Your task to perform on an android device: My tv wallmount stand was damaged yesterday and I want to fix it, search for the tv wall mount stand on banggood app.
Image 0: 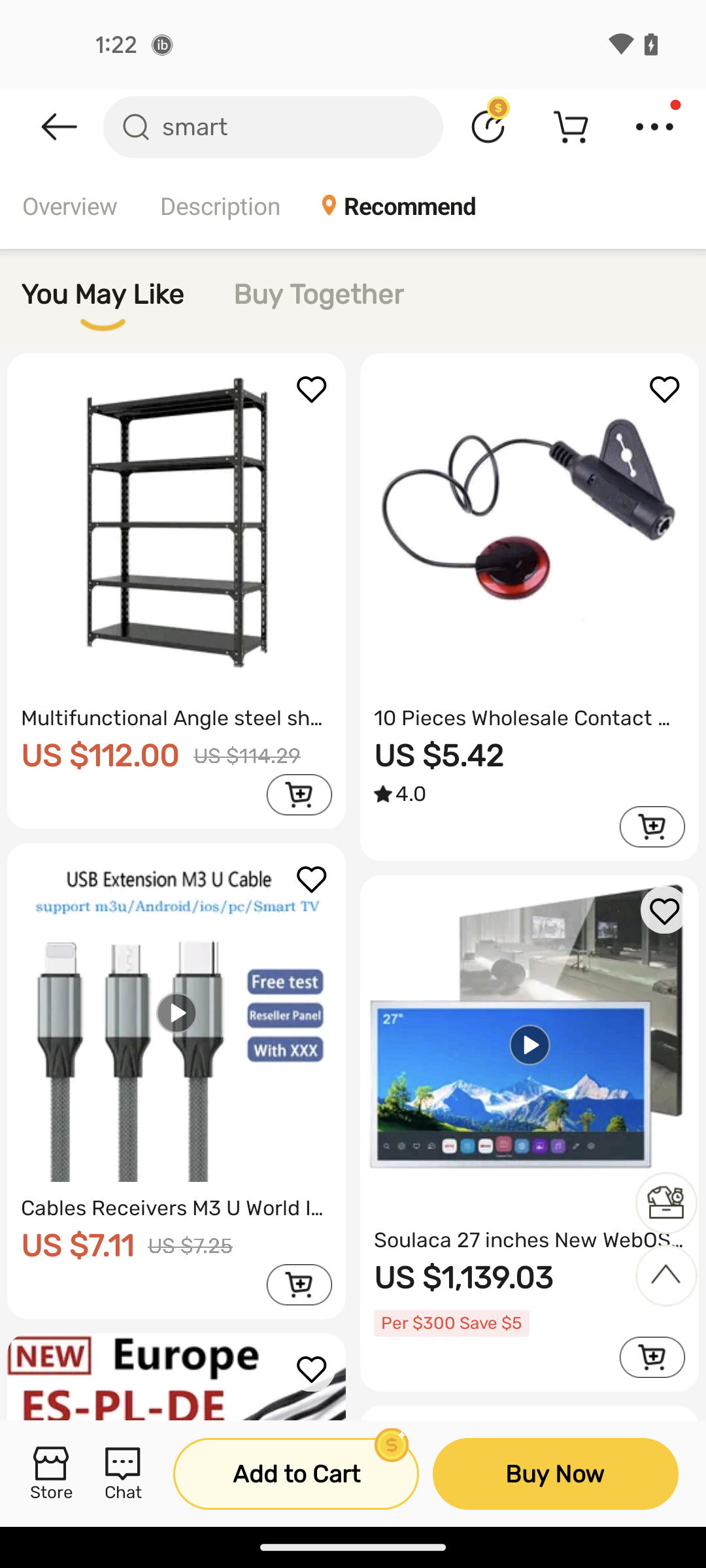
Open the banggood app
Step 0: open app "Banggood"
Image 1: 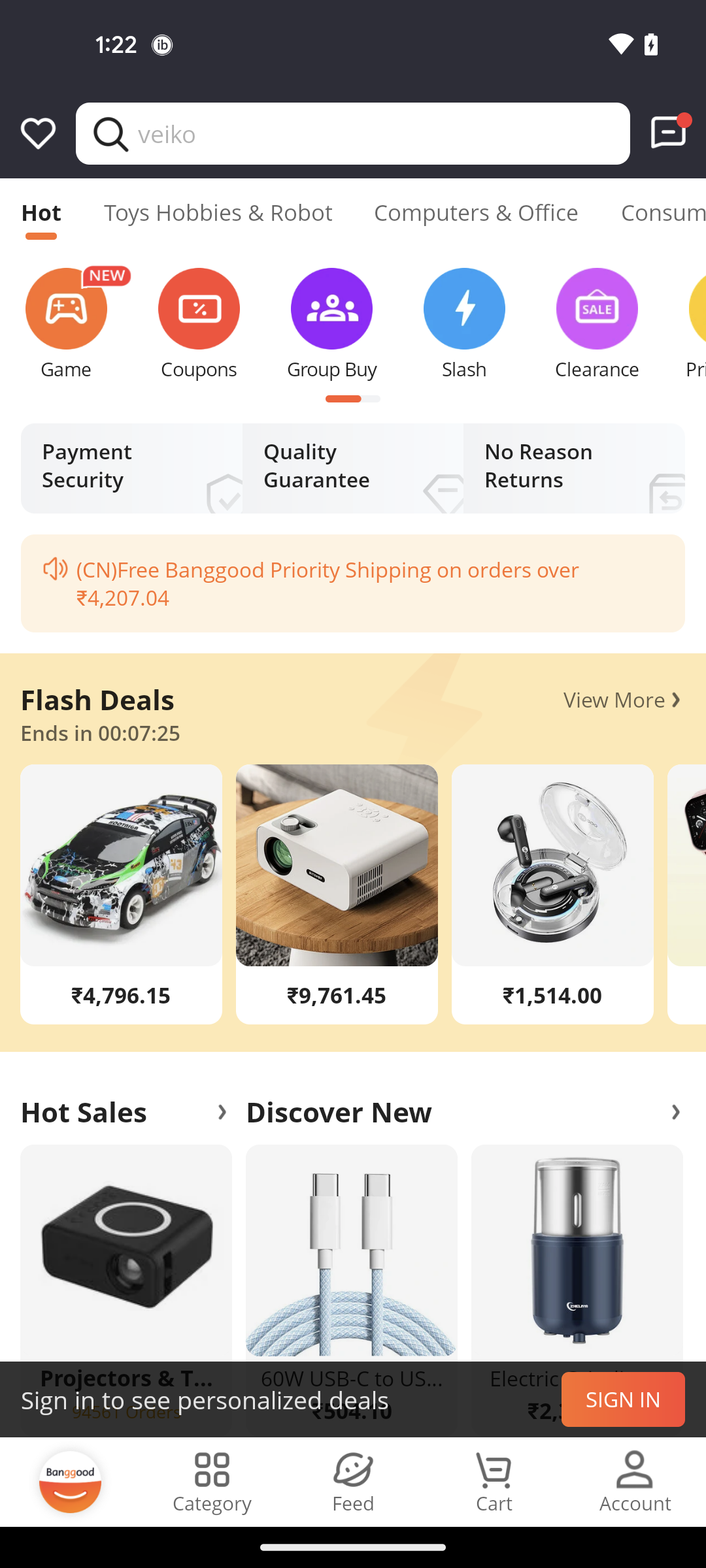
Tap on the search bar at the top of the screen
Step 1: click (384, 133)
Image 2: 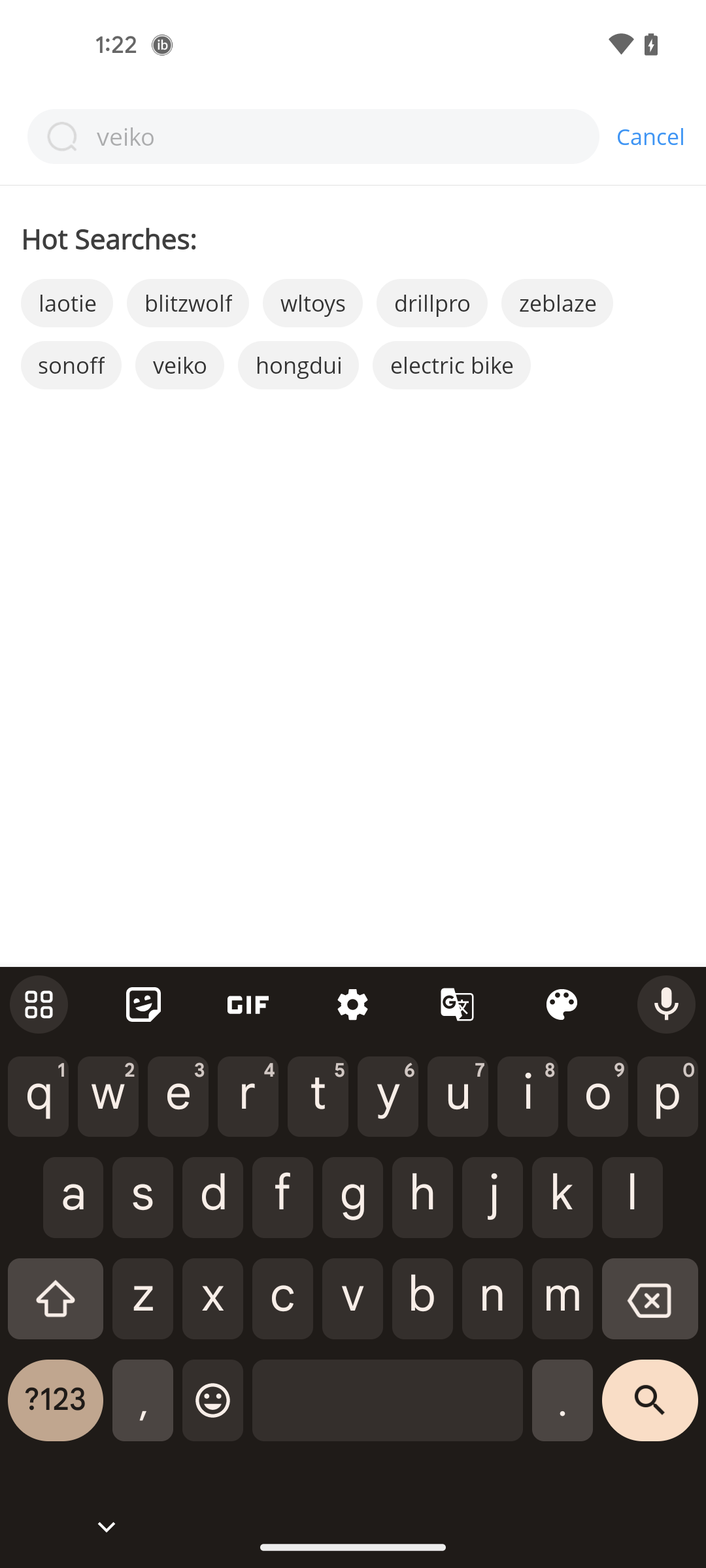
Search for the tv wall mount stand
Step 2: type "tv wall mount stand"
Image 3: 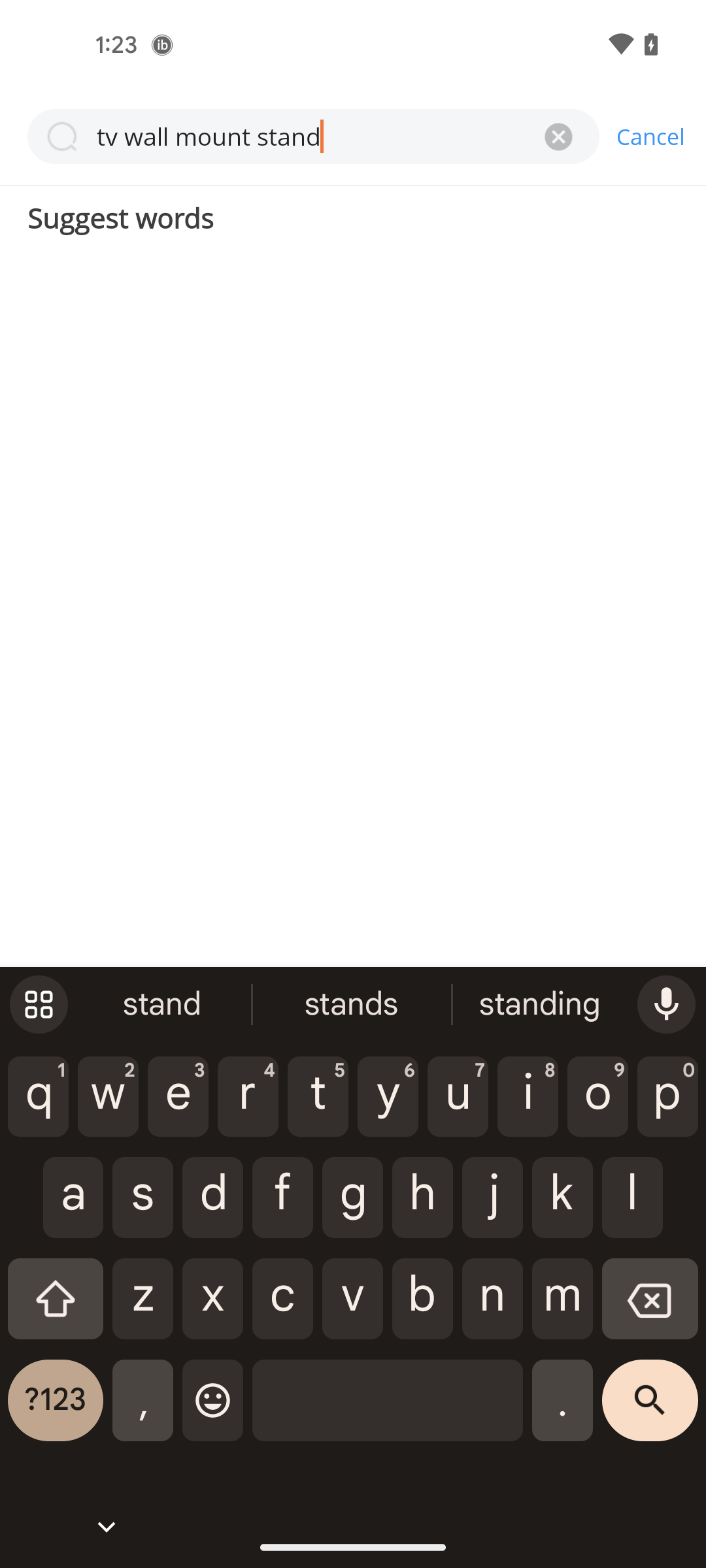
Tap on the search button at the bottom right corner of the screen
Step 3: click (650, 1410)
Image 4: 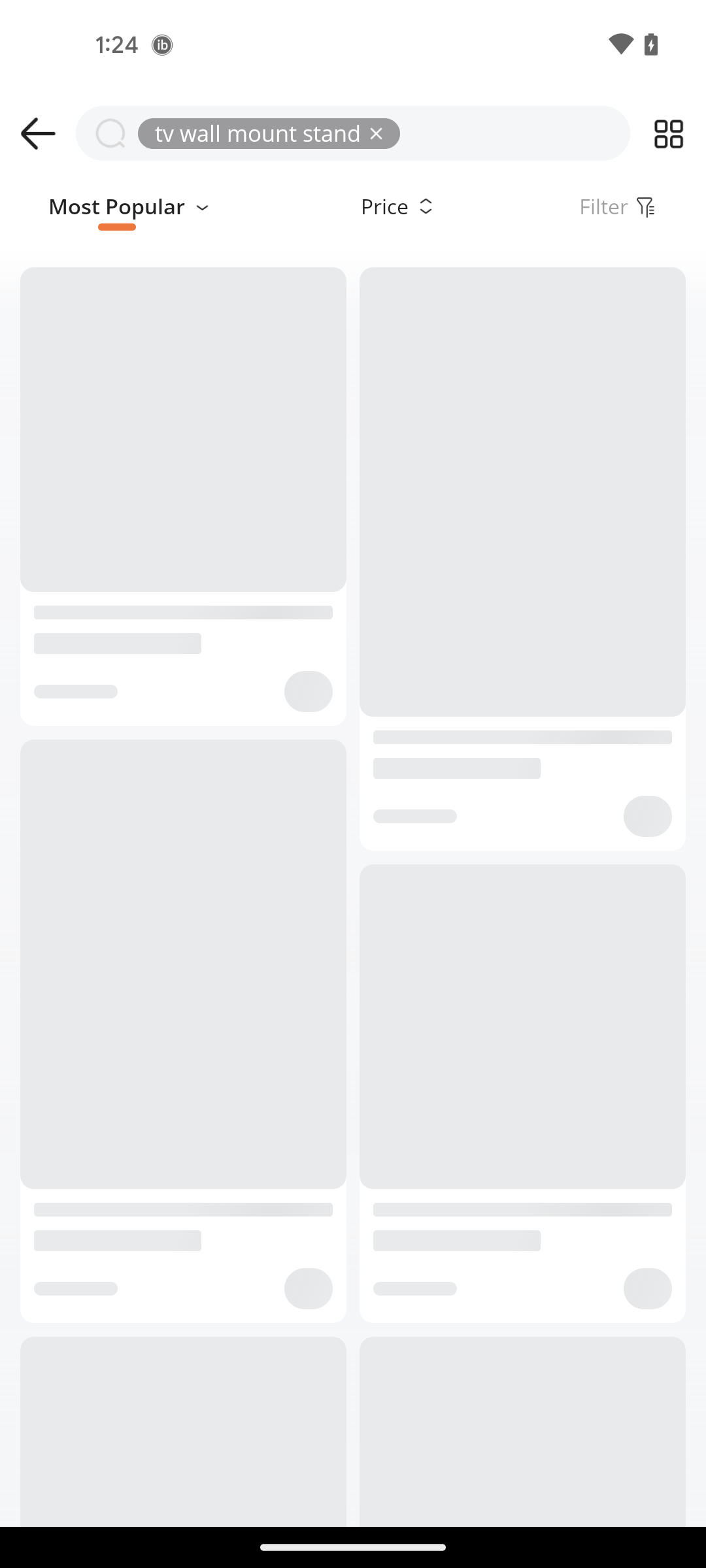
Tap on the search button at the bottom right corner of the screen
Step 4: wait